Your task to perform on an android device: Mark the reminder Movie completed in the reminder app
Image 0: 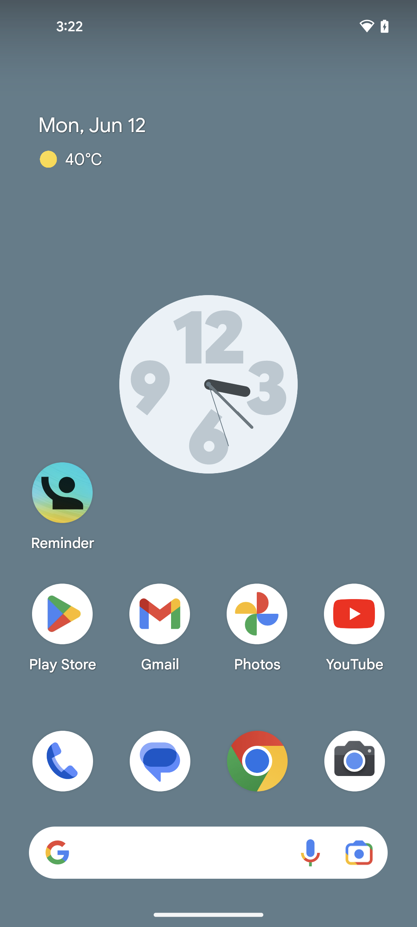
open Reminder app
Step 0: open app "Reminder"
Image 1: 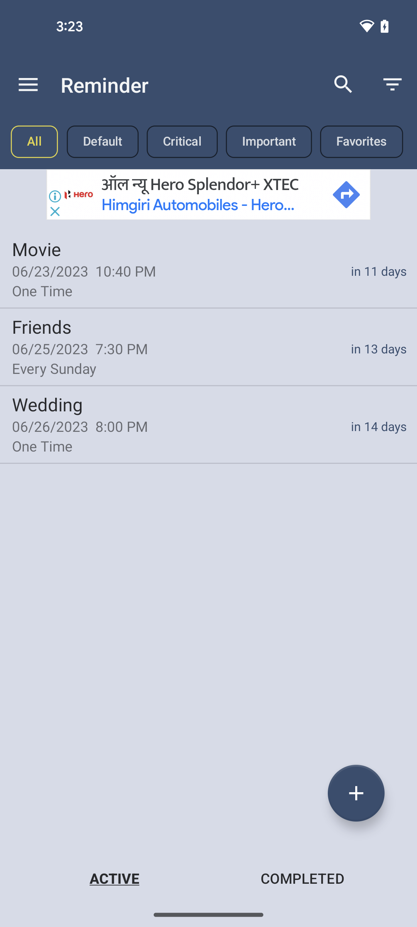
click on Movie reminder
Step 1: click (33, 249)
Image 2: 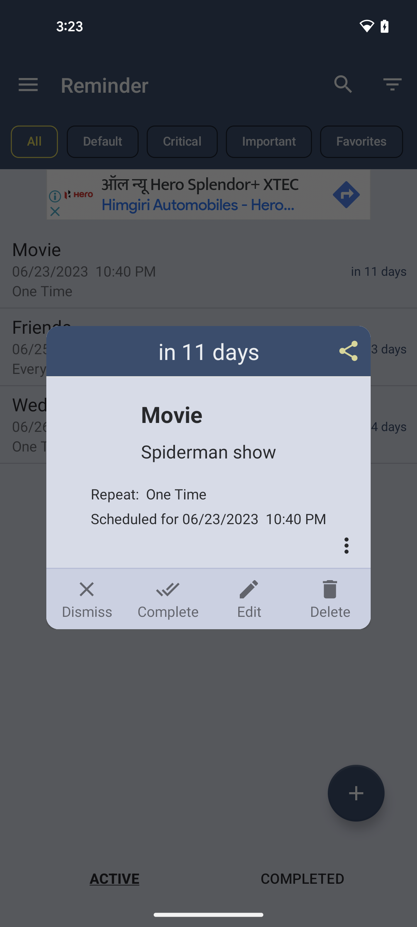
click on Complete option
Step 2: click (168, 599)